Your task to perform on an android device: Delete the 2023_07_08_05_37_1.mp3 file in the voice recorder app, as it is of no use.
Image 0: 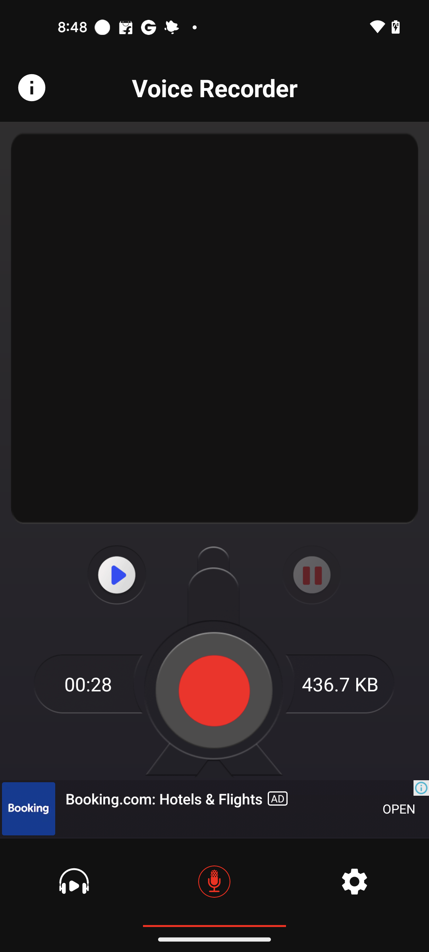
Go to the Audio file library
Step 0: click (76, 881)
Image 1: 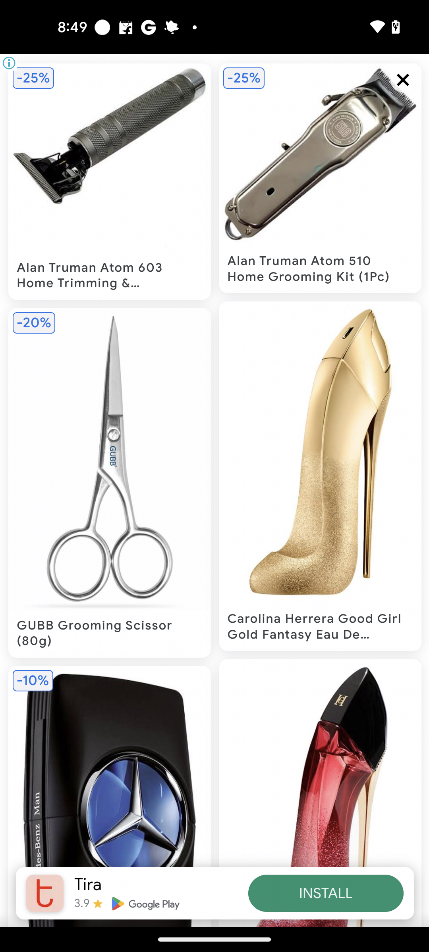
Close the Ad
Step 1: click (392, 90)
Image 2: 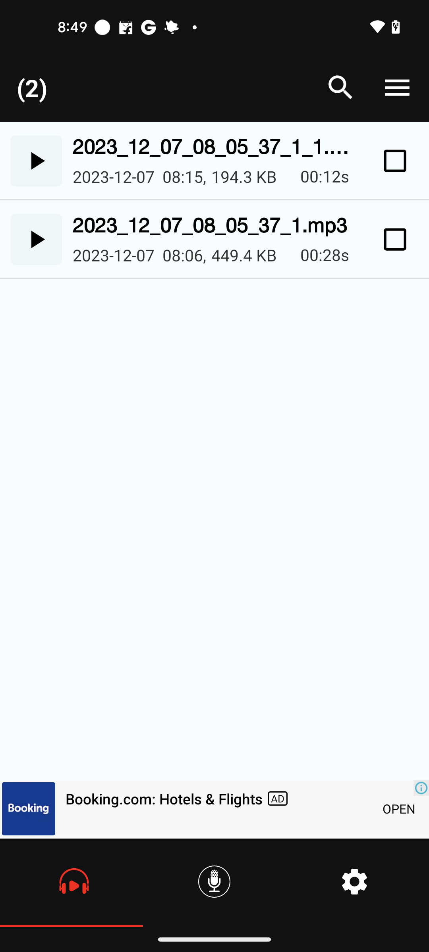
Click on the check box to the 2023_07_08_05_37_1.mp3
Step 2: click (392, 236)
Image 3: 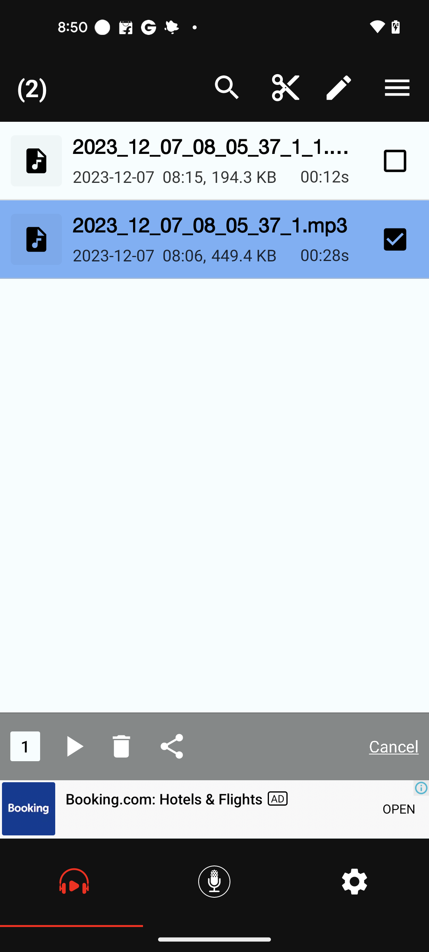
Click on the Delete button 
Step 3: click (120, 749)
Image 4: 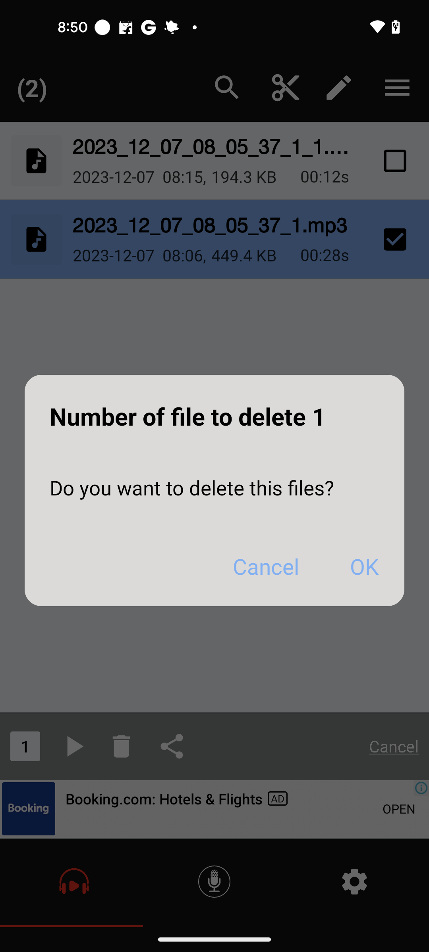
Click on the OK button in the pop up
Step 4: click (364, 566)
Image 5: 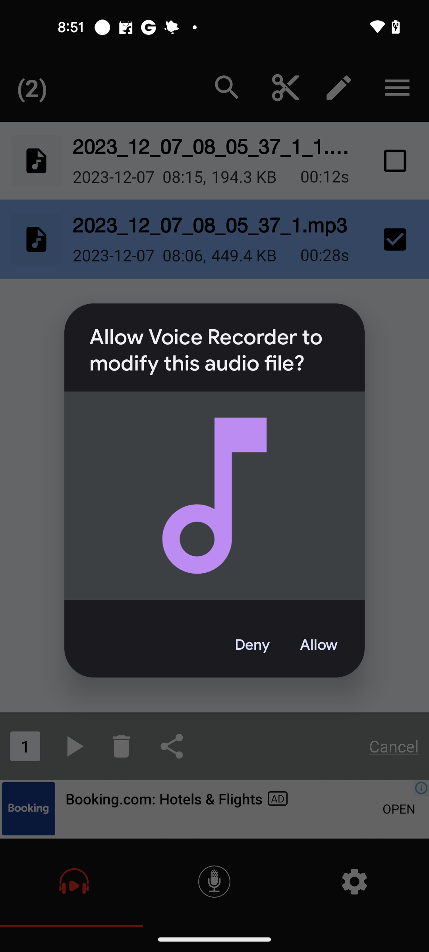
Click on the Allow button in the pop up
Step 5: click (319, 645)